Your task to perform on an android device: Read the reviews of the All Birds Tree Dasher running casual shoes on eBay.
Image 0: 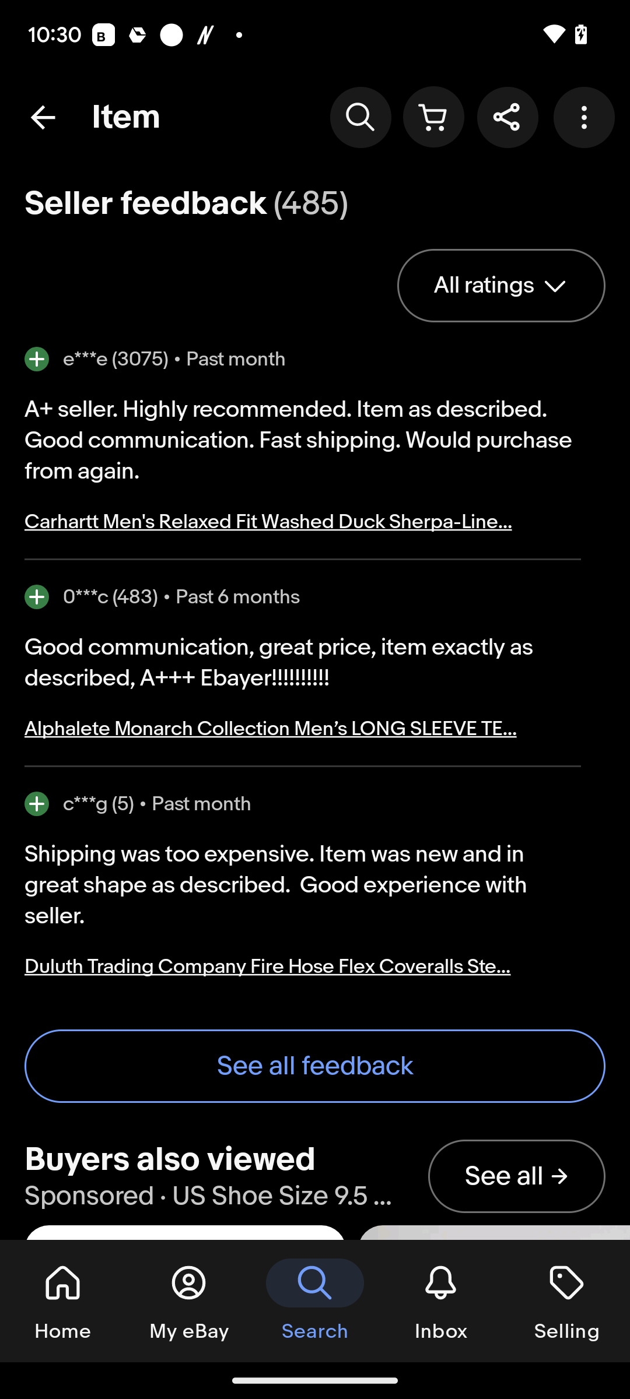
Click on See all feedback in the middle of the screen.
Step 0: click (315, 1066)